Your task to perform on an android device: To relax for a while, I want to watch some YouTube shorts.
Image 1: 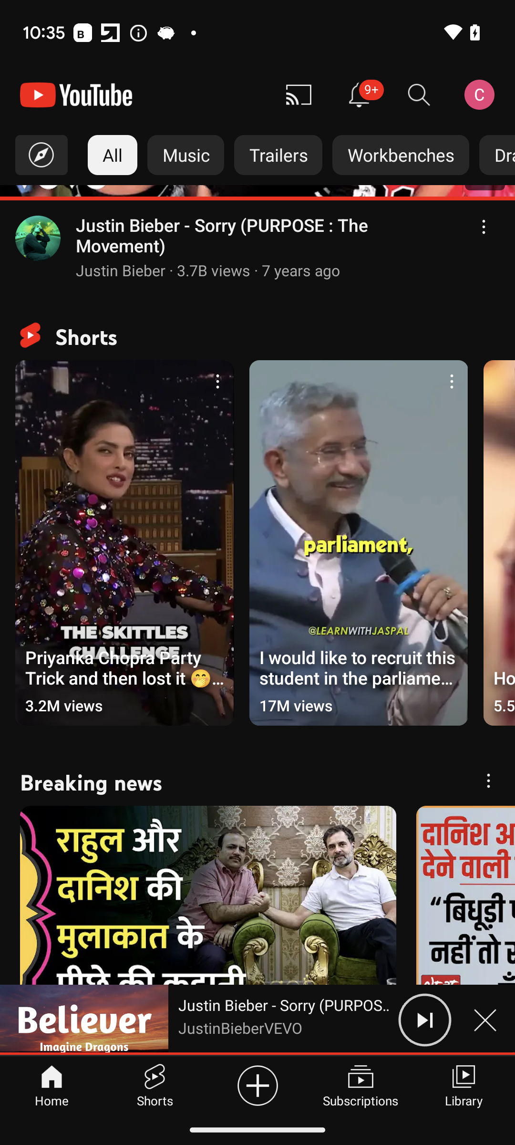
Click on the short tab at the bottom of the screen.
Step 1: click (154, 1084)